Your task to perform on an android device: It seems that the Buchenland Weg 126,89075 Ulm, Bofingen property is a good place, and I want to know more details about this property, so view the details of this property in the ImmoScout24 app.
Image 0: 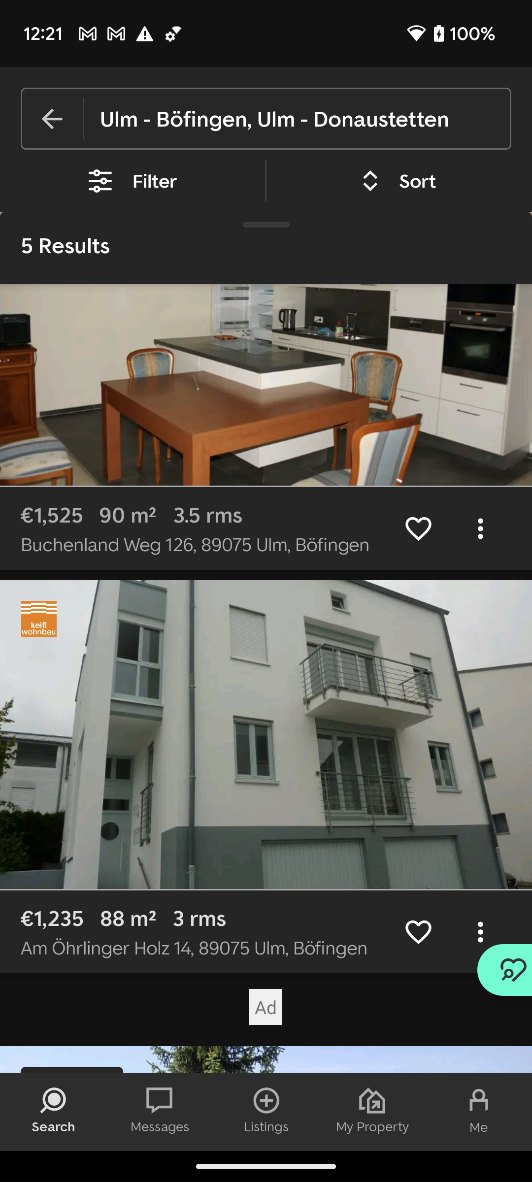
Click on the Buchenland Weg 126,89075 Ulm, Bofingen to view the details of this property.
Step 0: click (266, 375)
Image 1: 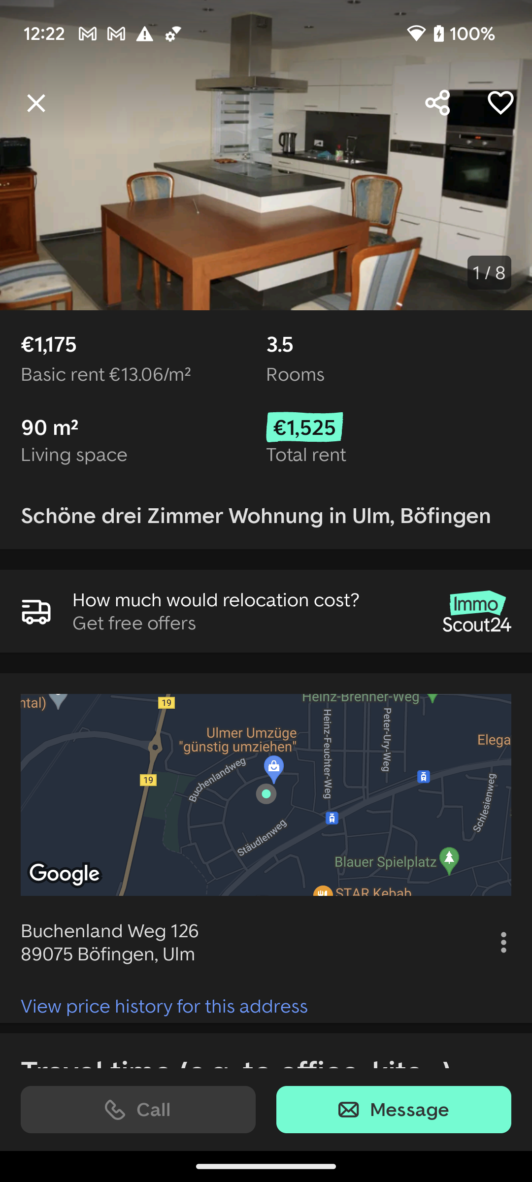
Scroll down to view more details of this property.
Step 1: scroll down